Your task to perform on an android device: I should set the goal for my German language
Image 0: 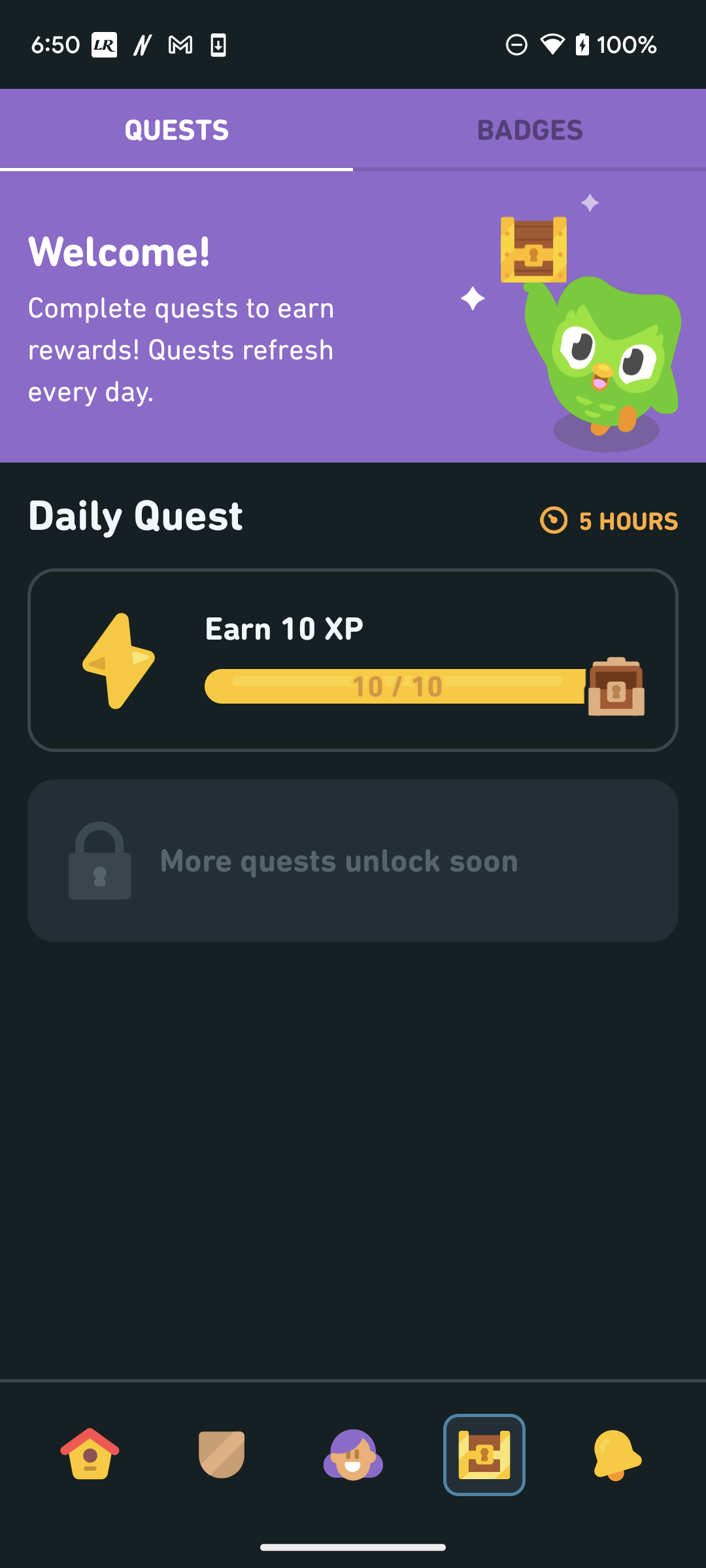
Click on the Home icon at the bottom left of the screen
Step 0: click (90, 1454)
Image 1: 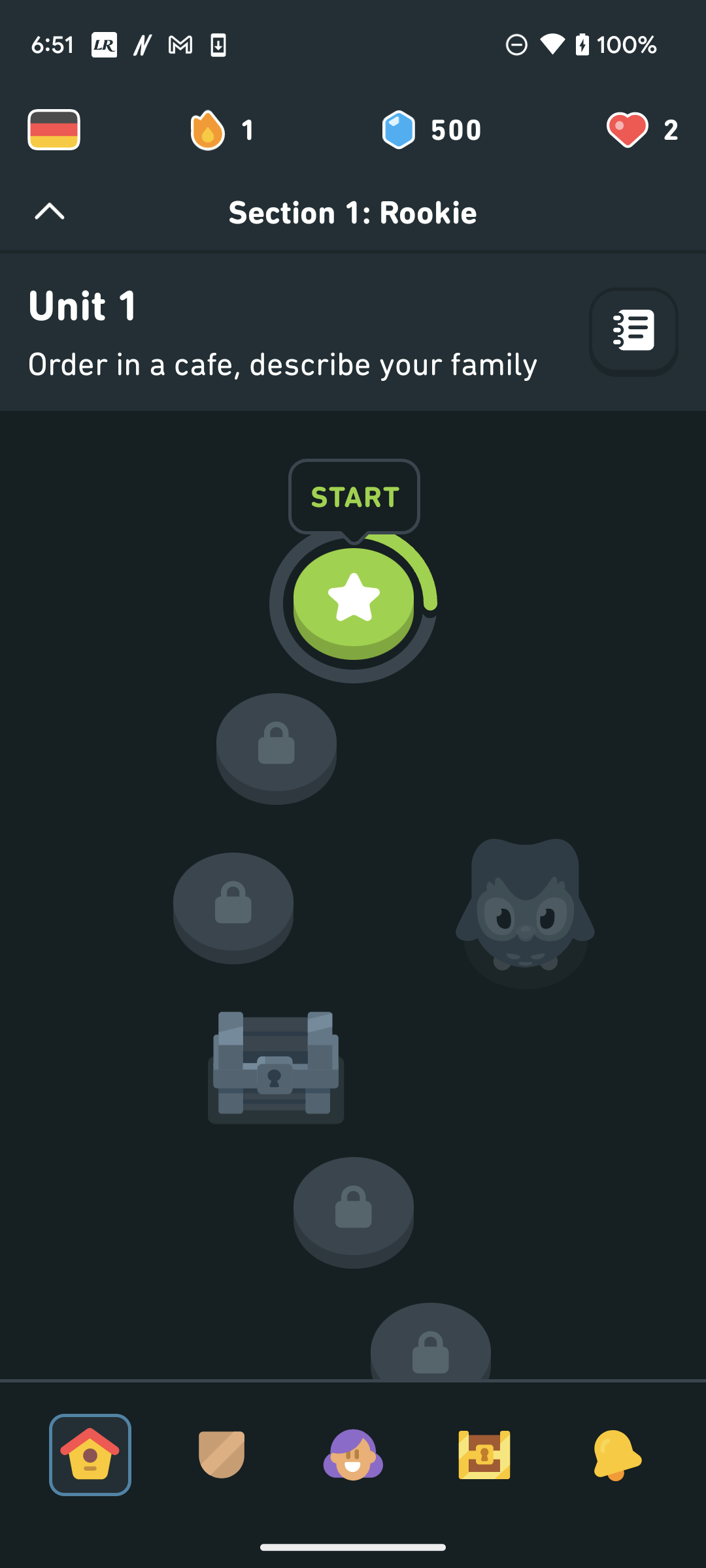
Click on the streak icon at the top of the screen
Step 1: click (231, 130)
Image 2: 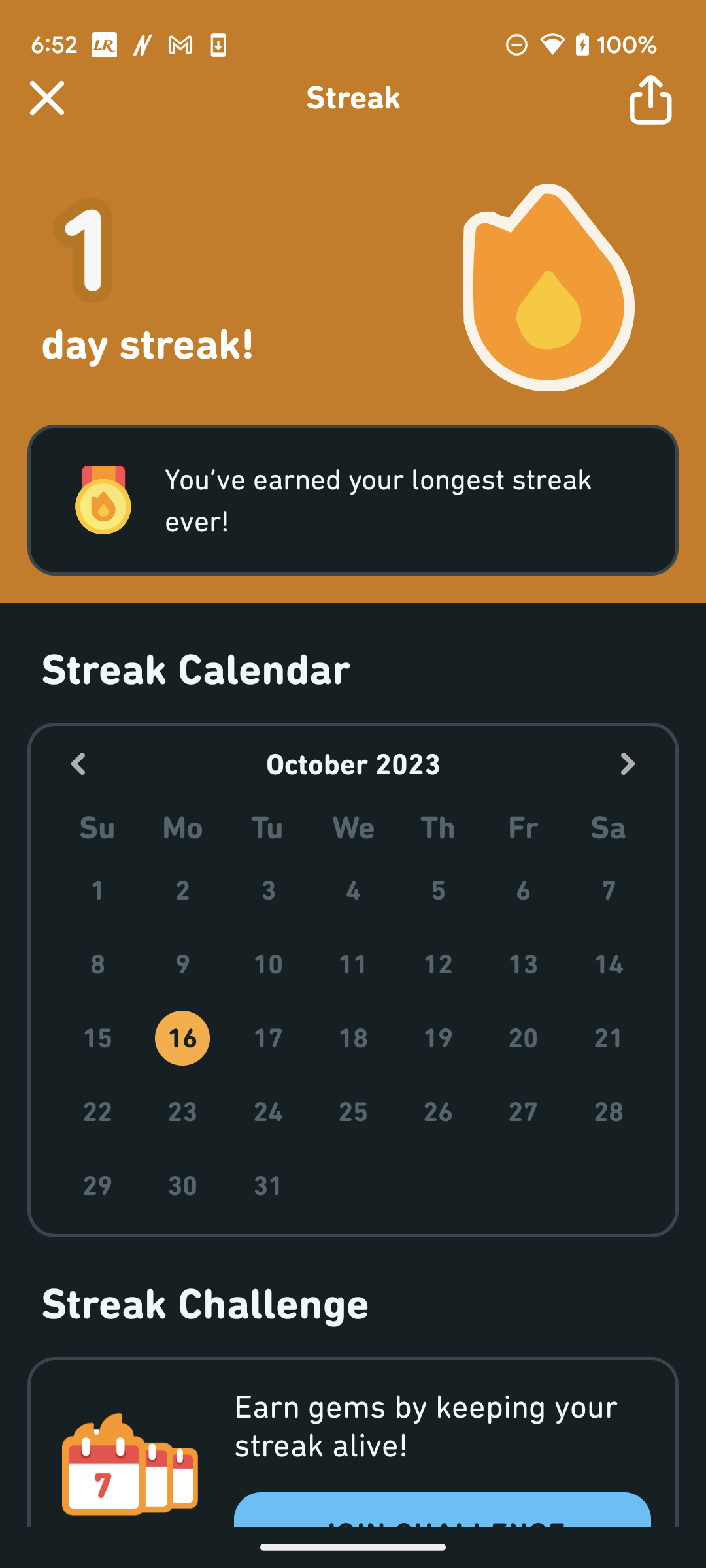
Scroll up to view the Join challenge option 
Step 2: scroll down
Image 3: 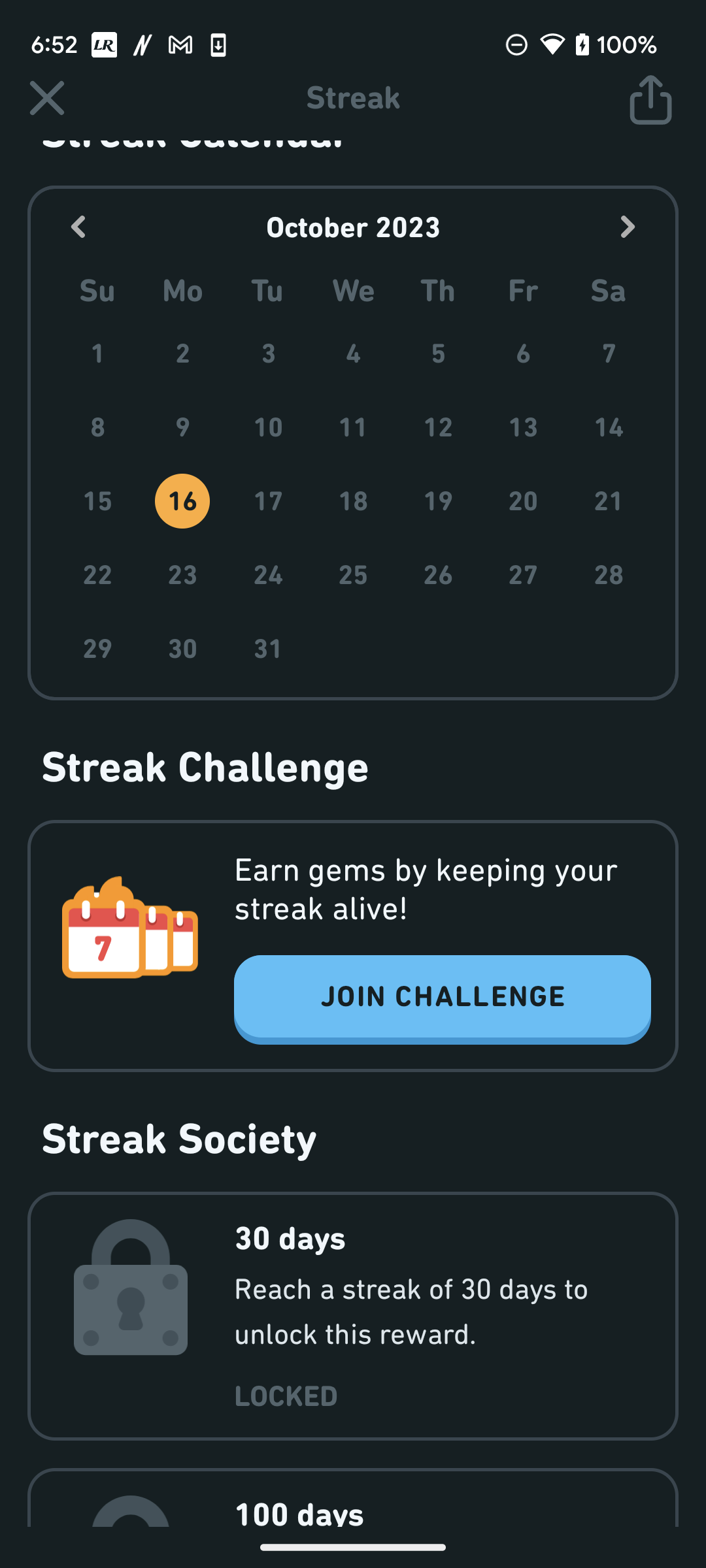
Click on the Join challenge option 
Step 3: click (442, 1000)
Image 4: 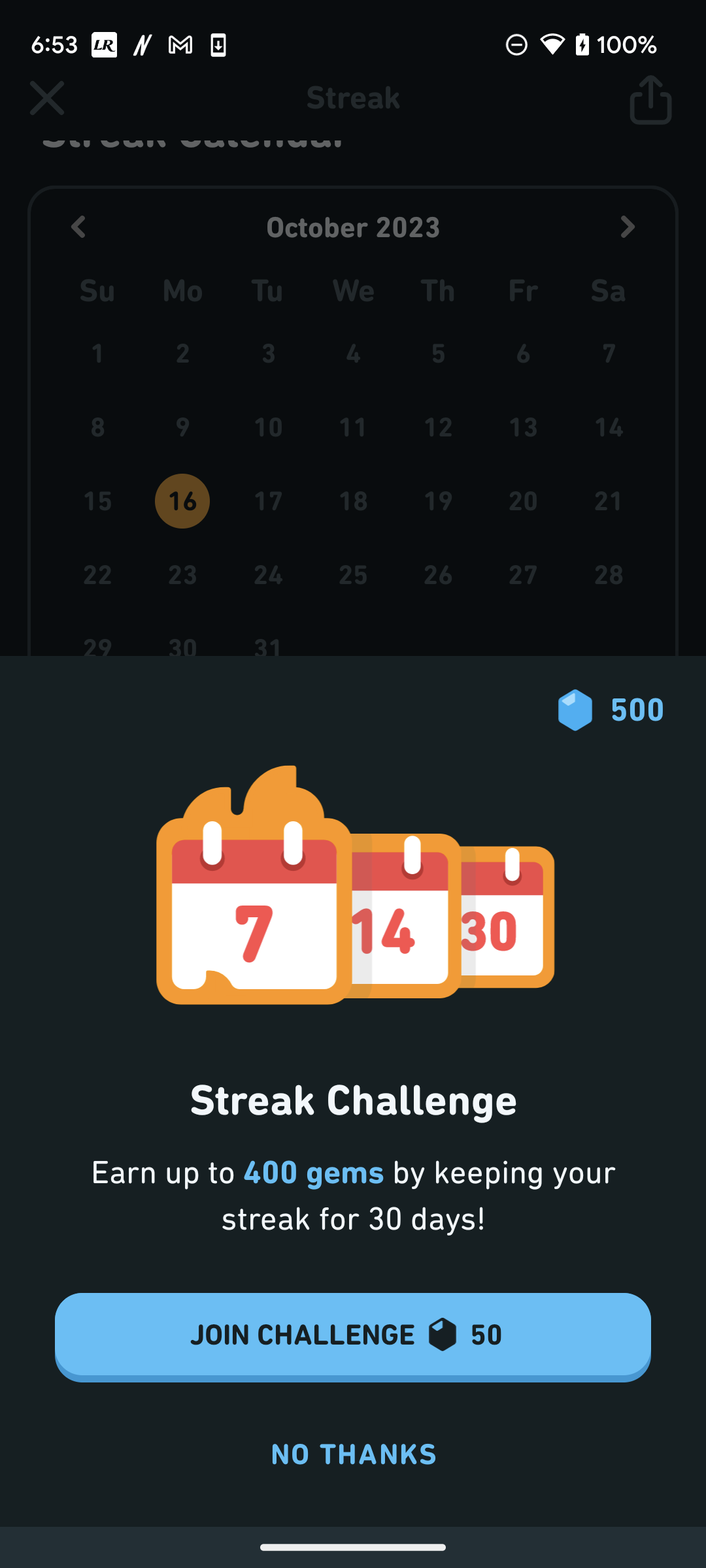
Click on the Join challenge 50 option 
Step 4: click (617, 1320)